Your task to perform on an android device: Insert an image of a solar panel from my gallery into the second slide on the OfficeSuite app.
Image 0: 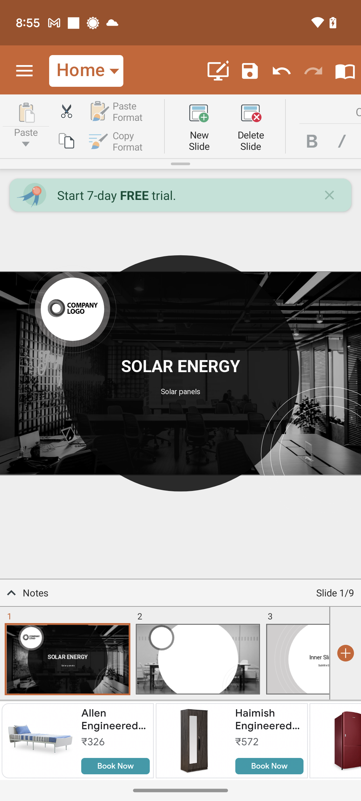
Swipe from left to right on the slide.
Step 0: scroll right
Image 1: 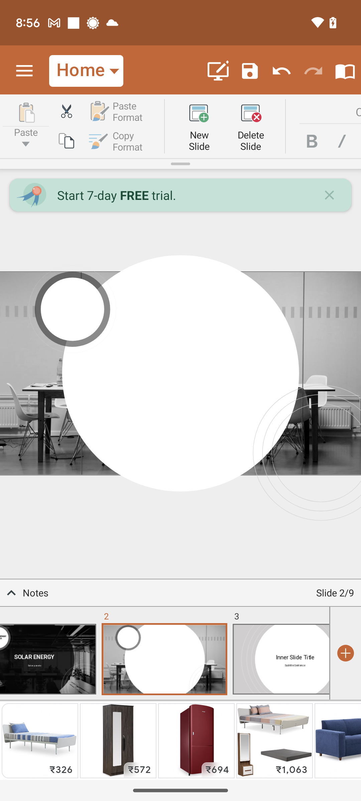
Click on the menu drop down at the top of the screen.
Step 1: click (77, 71)
Image 2: 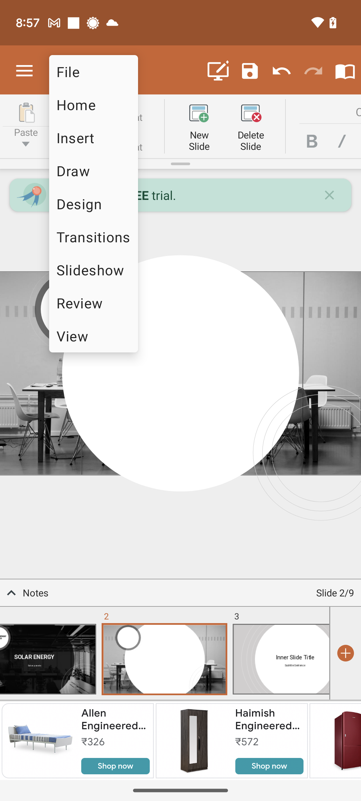
Click on the Insert menu.
Step 2: click (93, 133)
Image 3: 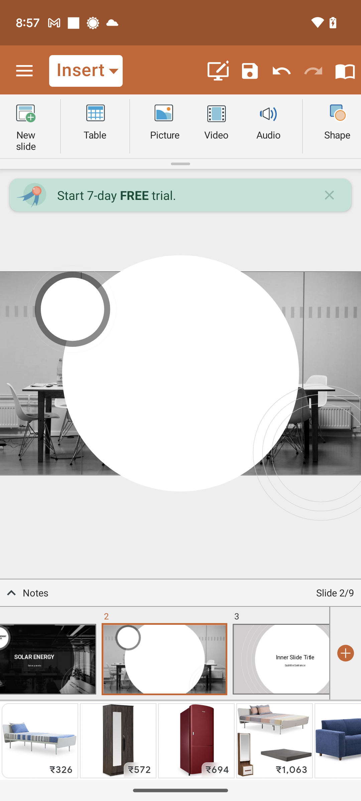
Click on the Picture icon.
Step 3: click (164, 121)
Image 4: 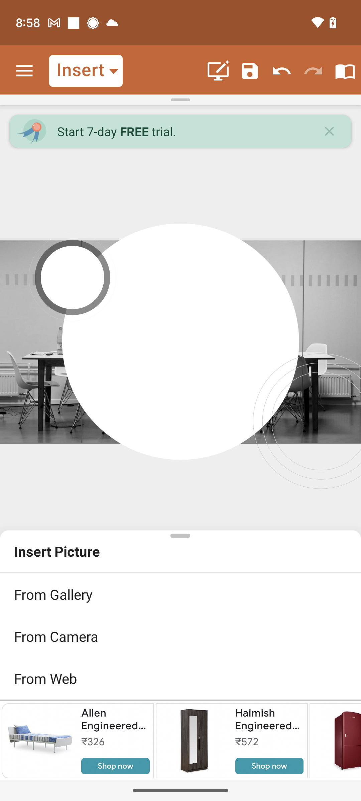
Click on From Gallery.
Step 4: click (205, 593)
Image 5: 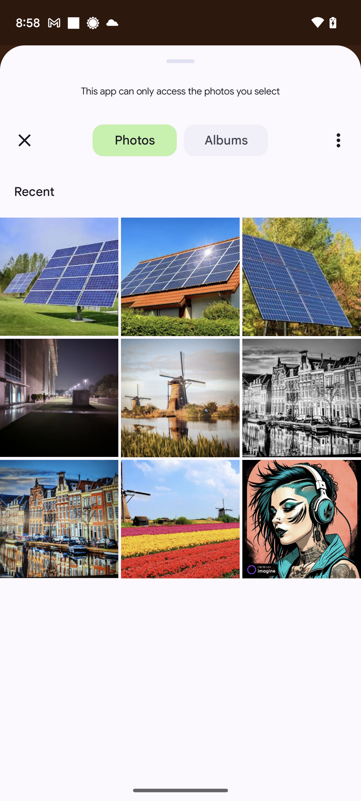
Select the first image of solar panel.
Step 5: click (59, 277)
Image 6: 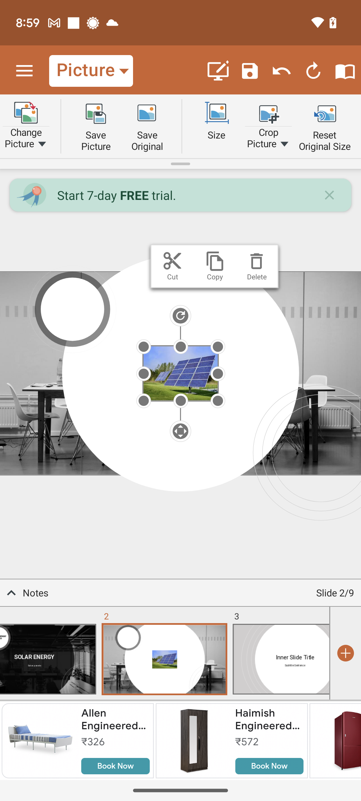
Select the first image of solar panel.
Step 6: wait